Your task to perform on an android device: I use the myntra app to look for shoes with a shoe size of 9.
Image 0: 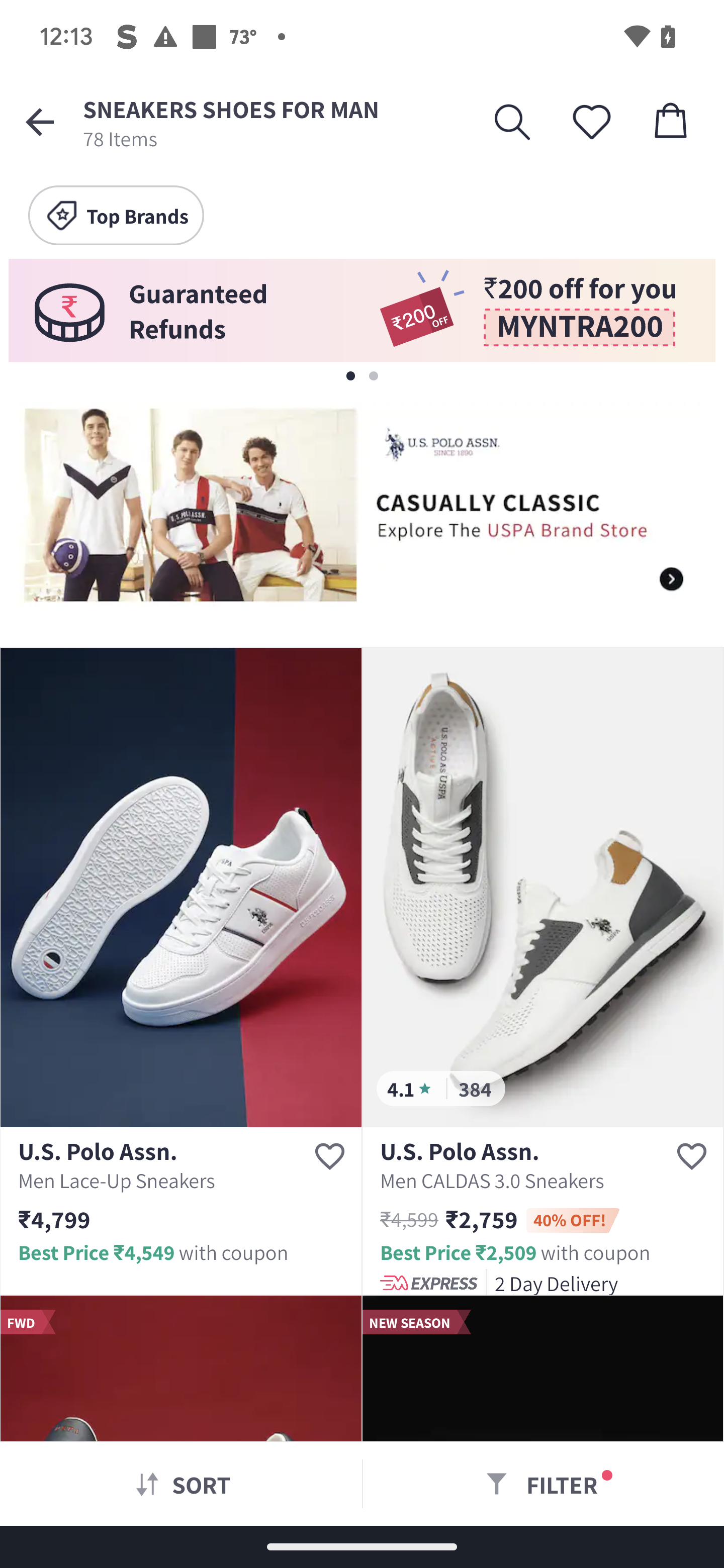
Click on the filter icon at the bottom of the screen
Step 0: click (562, 1484)
Image 1: 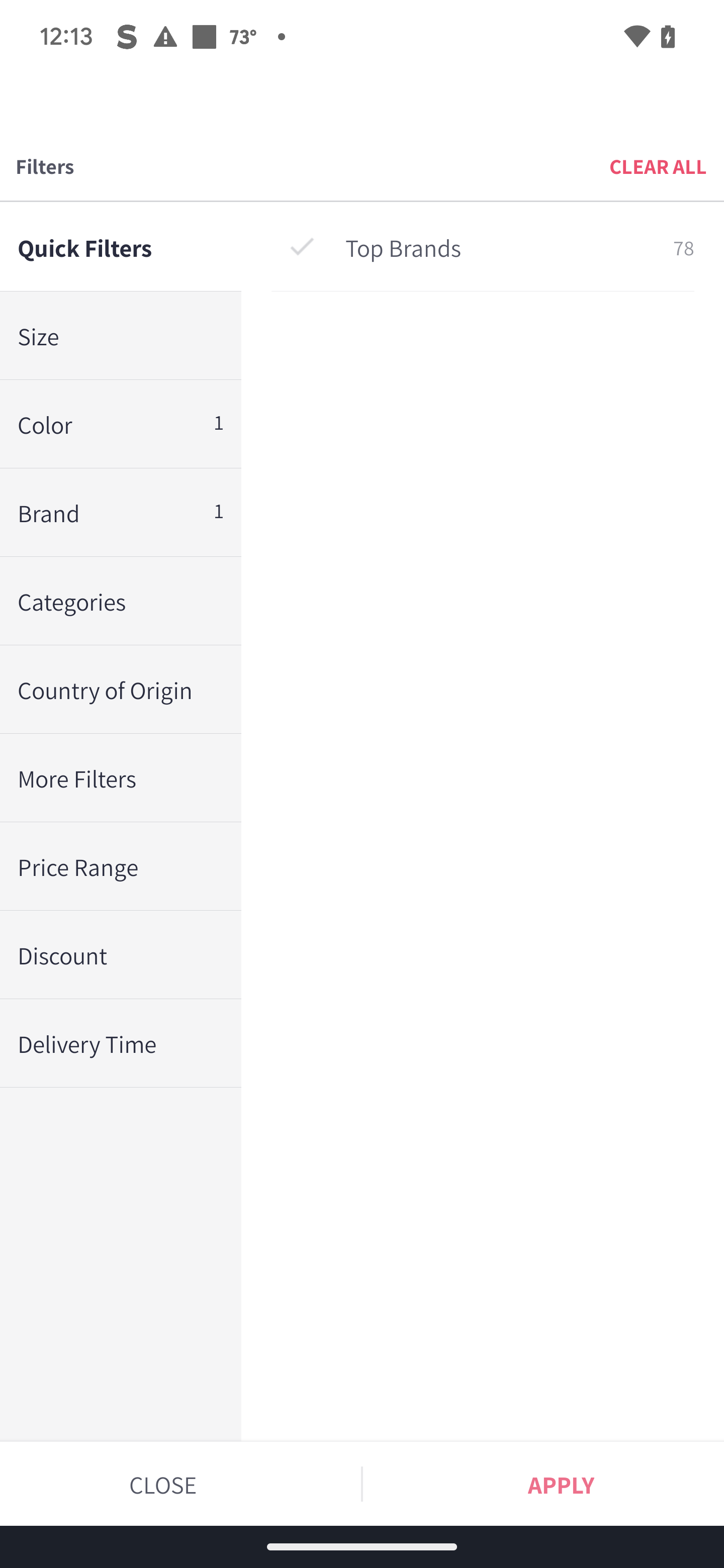
Click on the size option
Step 1: click (112, 336)
Image 2: 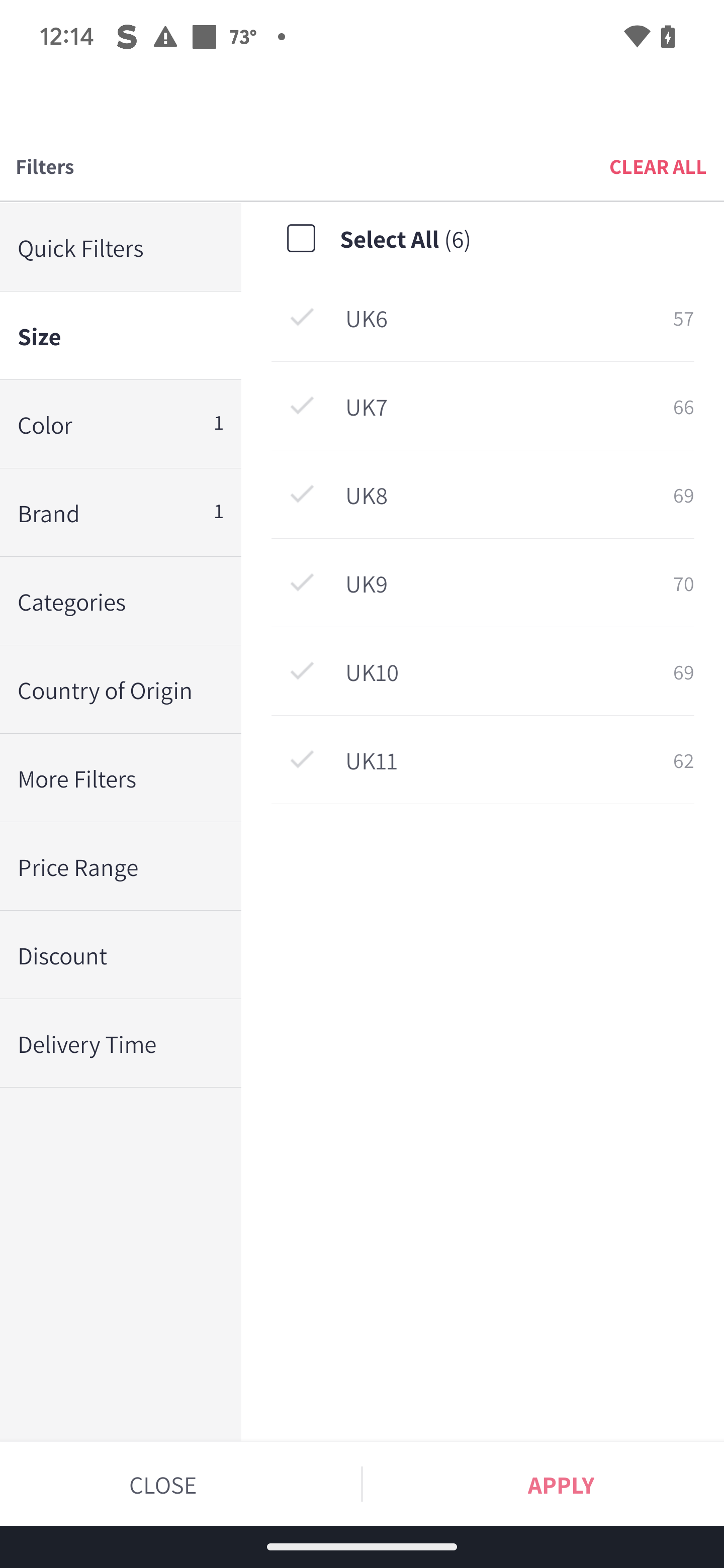
Click on the uk 9 to choose the size
Step 2: click (499, 583)
Image 3: 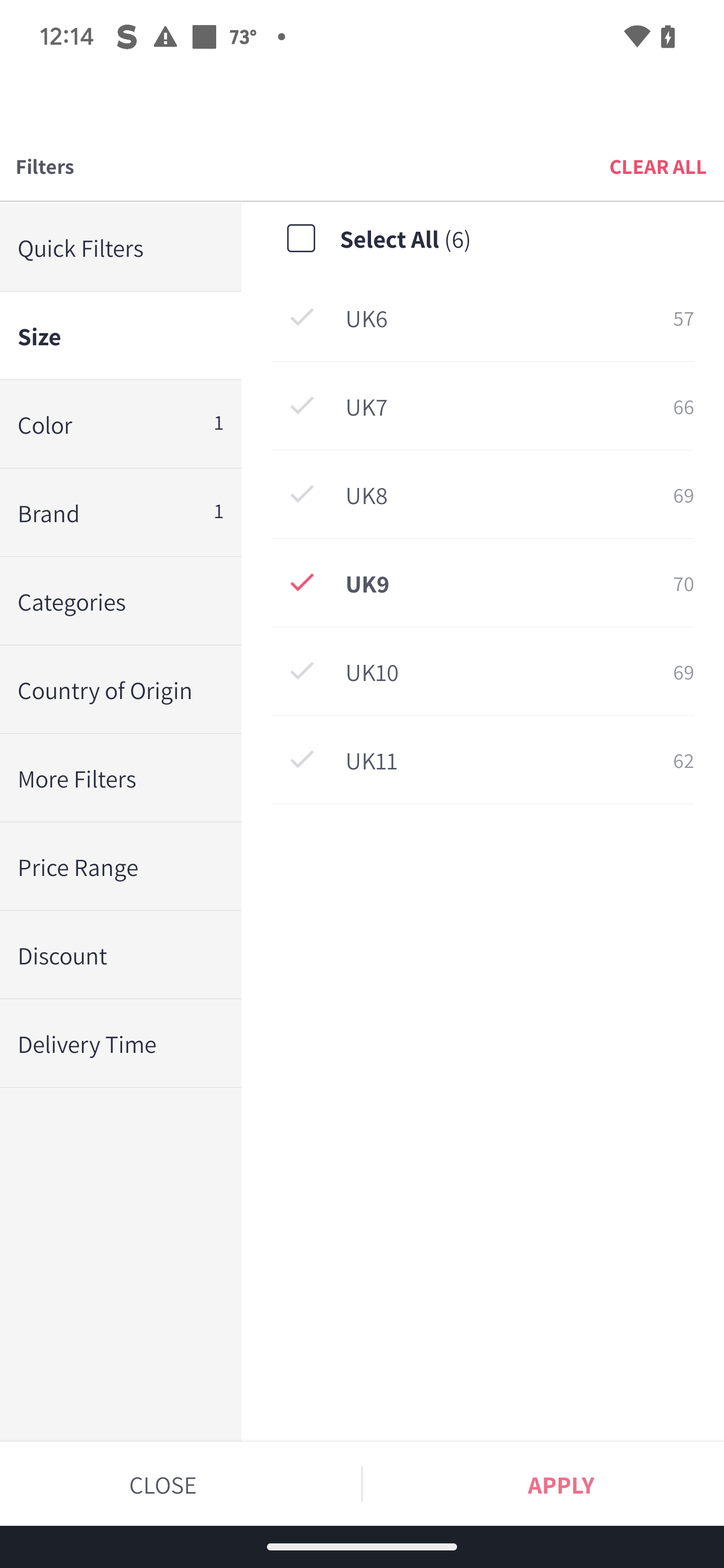
Click on the apply button at the bottom of the screen
Step 3: click (561, 1484)